Your task to perform on an android device: I want to view the Ivrea earlier weather history records in the Weather & Radar App.
Image 0: 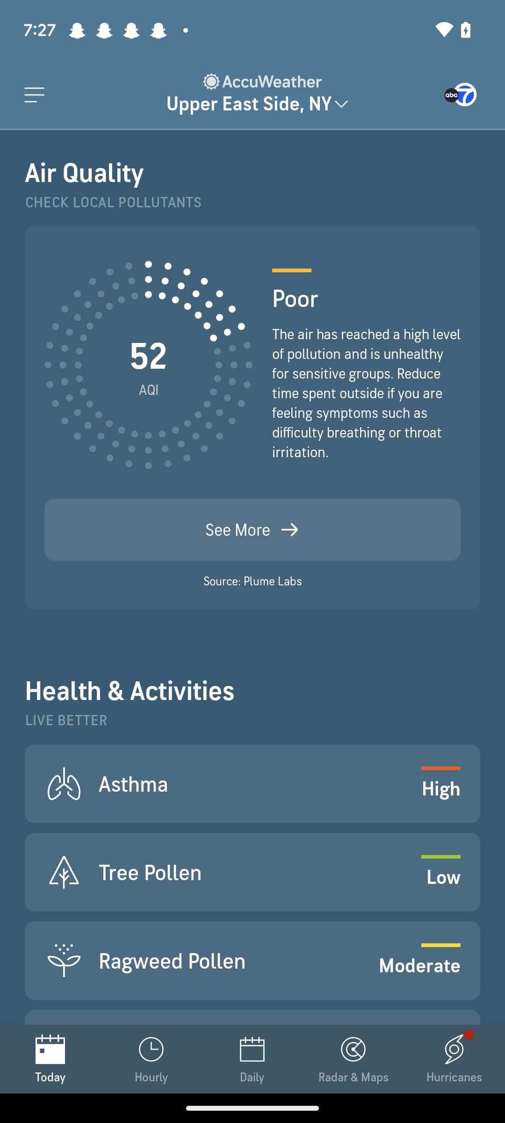
Open the Weather & Radar App
Step 0: open app "Weather&Radar"
Image 1: 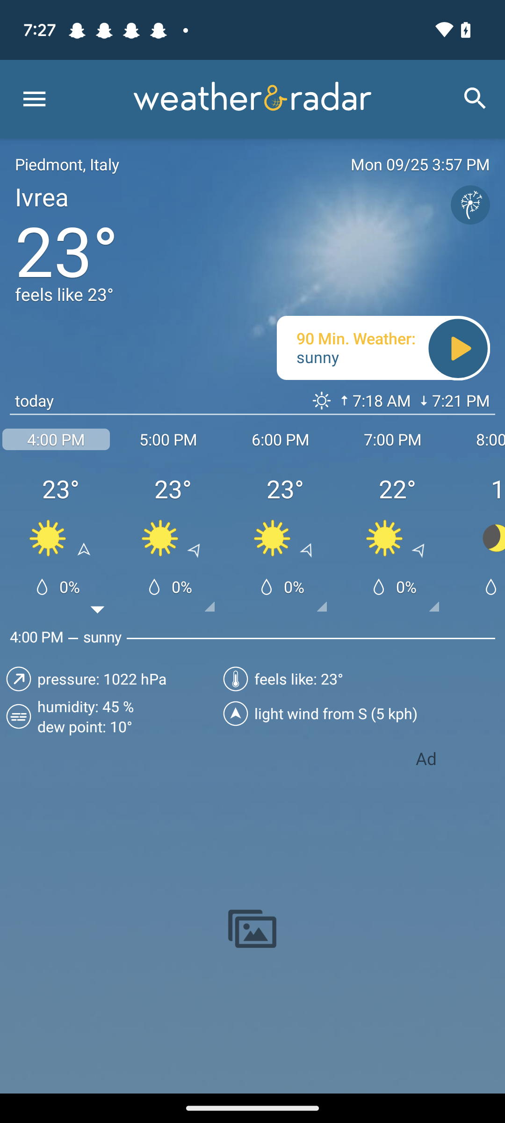
swipe up the screen to view the history
Step 1: scroll down
Image 2: 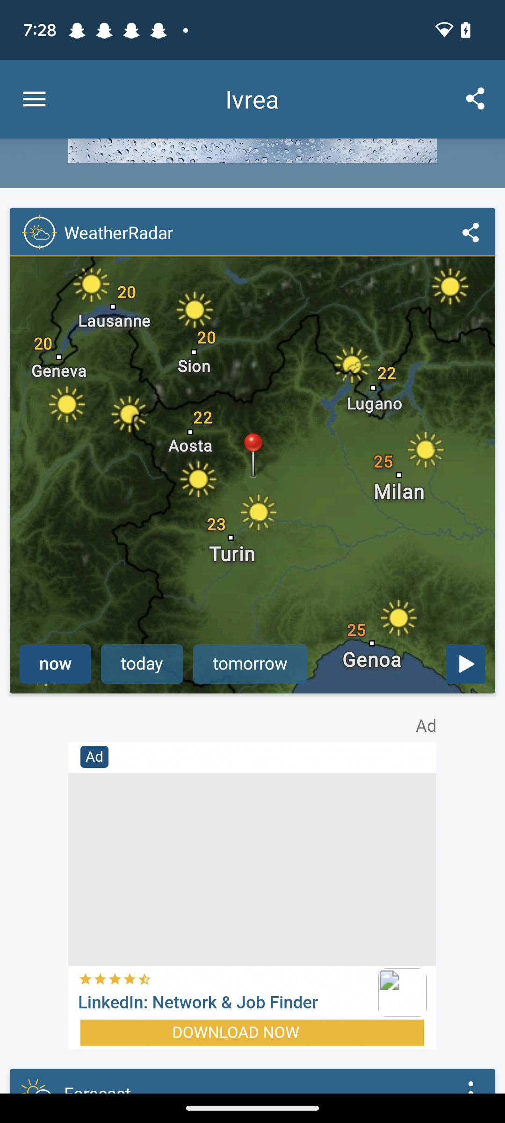
swipe up the screen to view the history
Step 2: scroll down
Image 3: 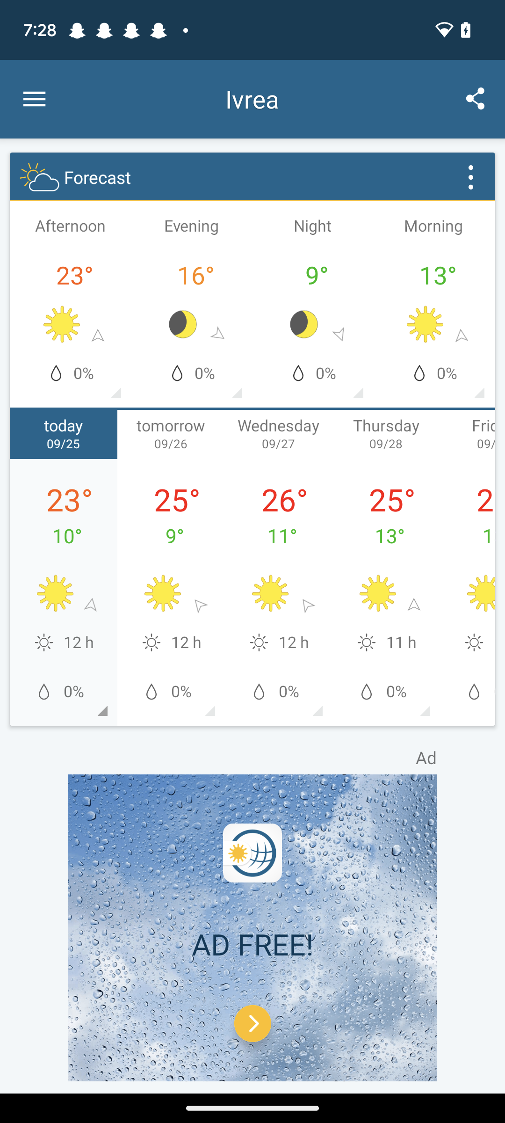
swipe up the screen to view the history
Step 3: scroll down
Image 4: 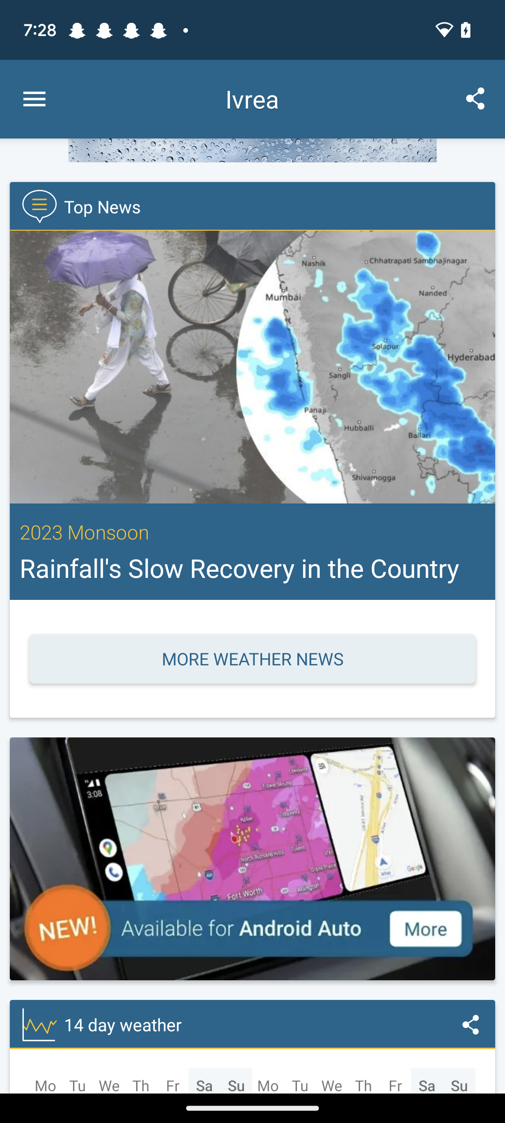
swipe up the screen to view the history
Step 4: scroll down